Your task to perform on an android device: Since Peloton and Soul Cycle membership is renewed every two month, I would like to set a repeat reminder in the To do Reminder app.
Image 0: 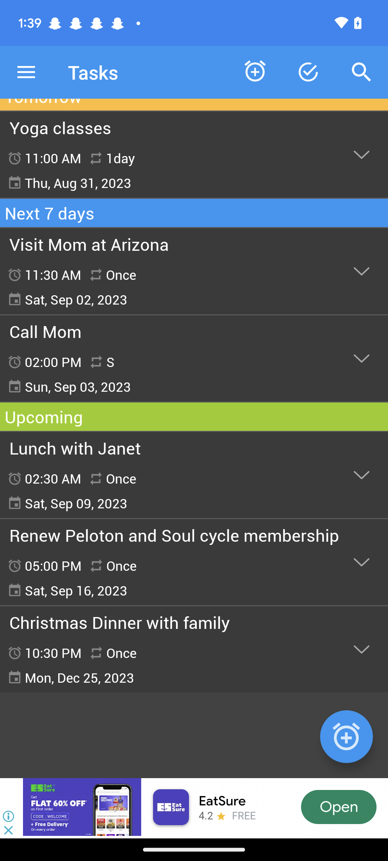
Click on the downward arrow of the Peloton and Soul Cycle membership
Step 0: click (361, 561)
Image 1: 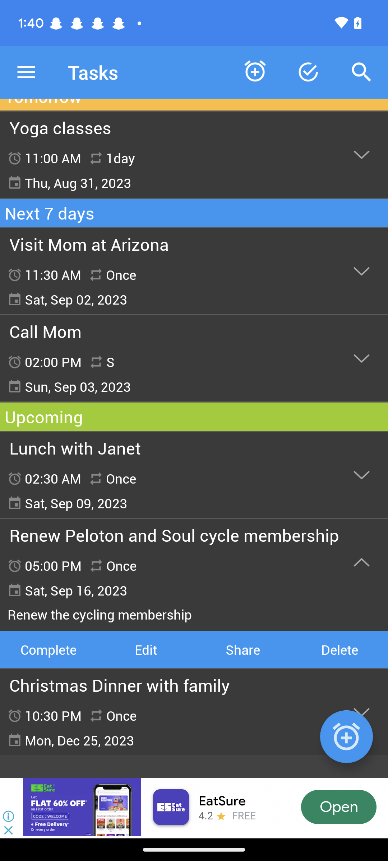
Click on the edit option
Step 1: click (145, 649)
Image 2: 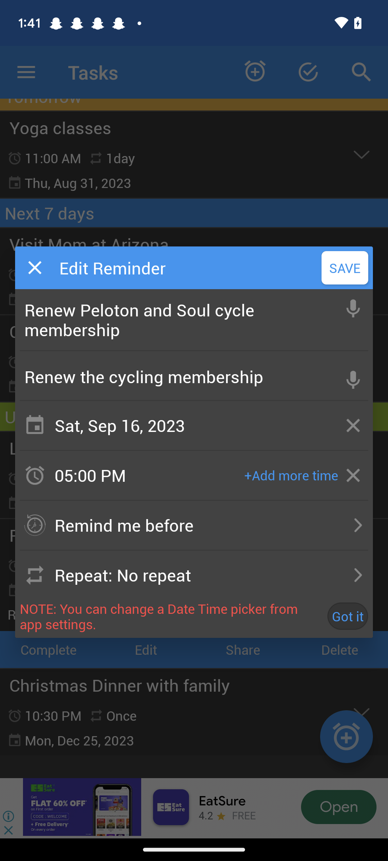
Click on the repeat option
Step 2: click (184, 575)
Image 3: 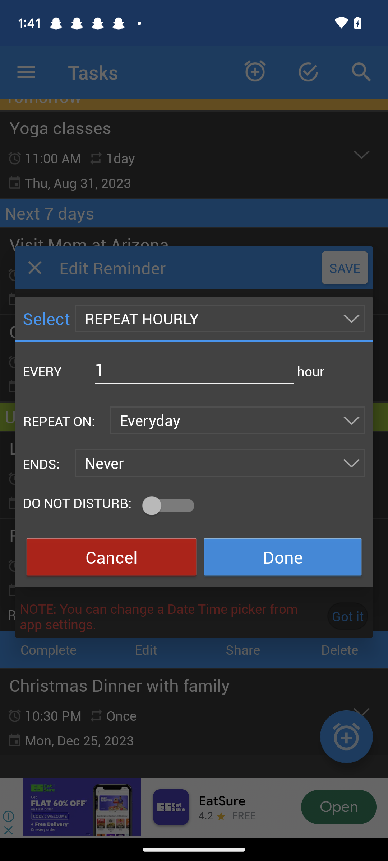
Click on the repeat hourly 
Step 3: click (220, 318)
Image 4: 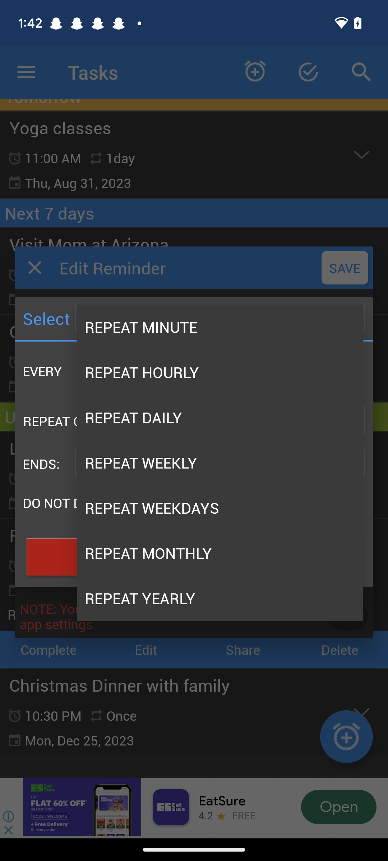
Click on the Repeat Monthly
Step 4: click (220, 553)
Image 5: 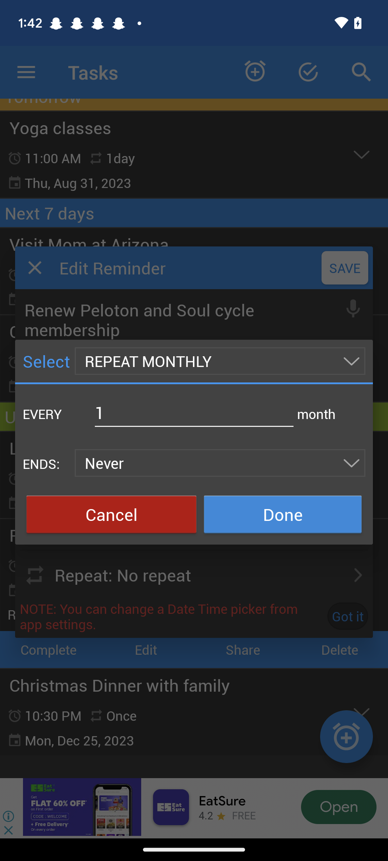
Click on the "1"  
Step 5: click (194, 413)
Image 6: 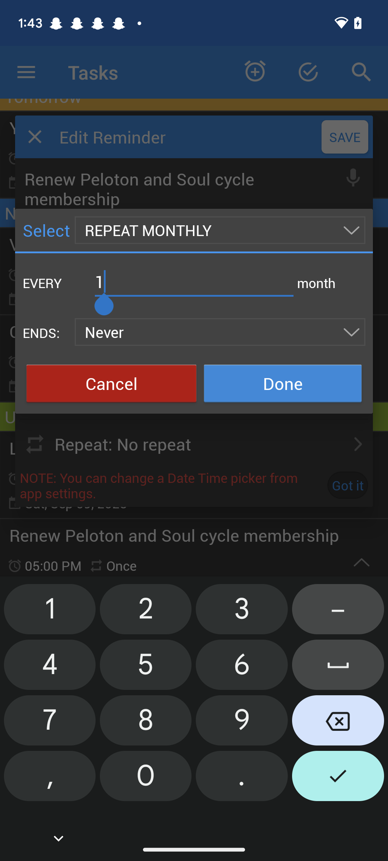
Click on the cross icon on the keypad
Step 6: click (338, 723)
Image 7: 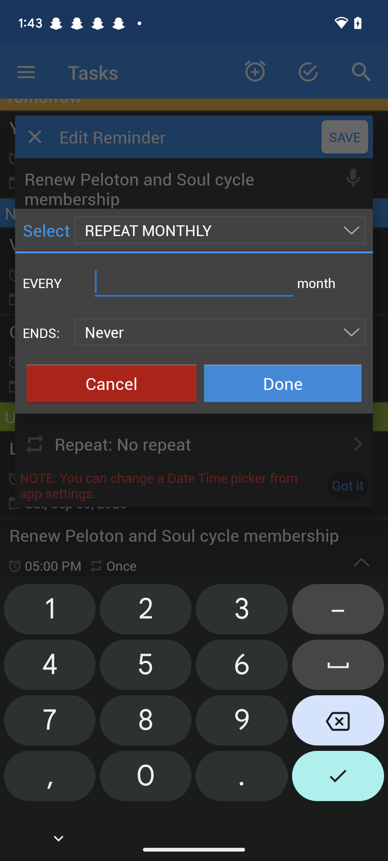
Click on the "2" digit
Step 7: click (145, 612)
Image 8: 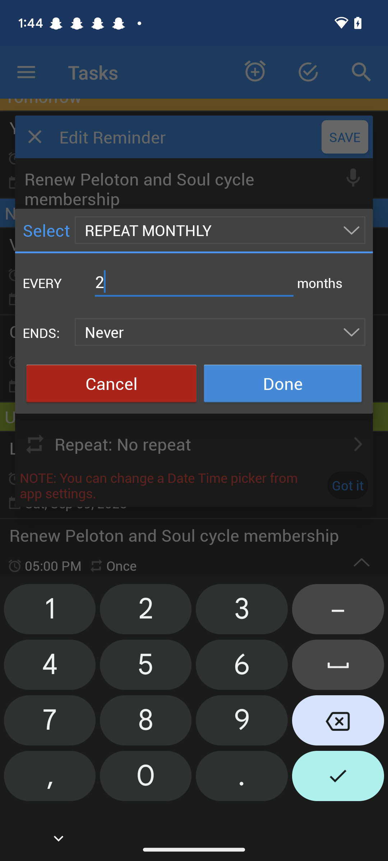
Click on the Done button
Step 8: click (283, 383)
Image 9: 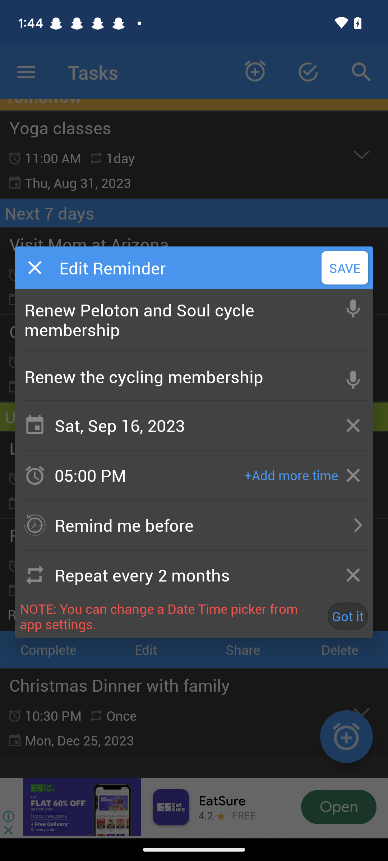
Click on the Save button
Step 9: click (345, 268)